Your task to perform on an android device: Go to the Merriam webster Dictionary app & see the examples given
Image 0: 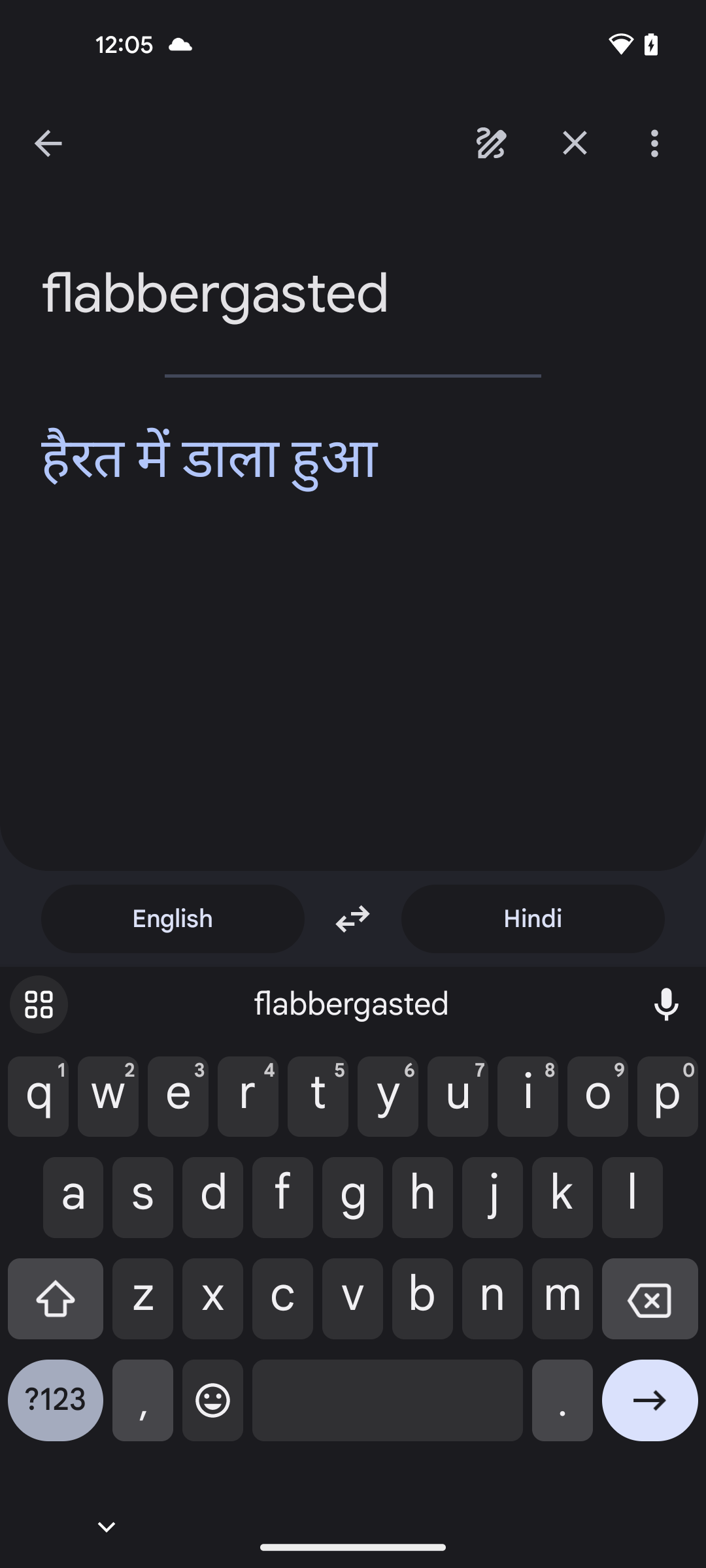
open the Merriam webster Dictionary app
Step 0: open app "Merriam-Webster Dictionary"
Image 1: 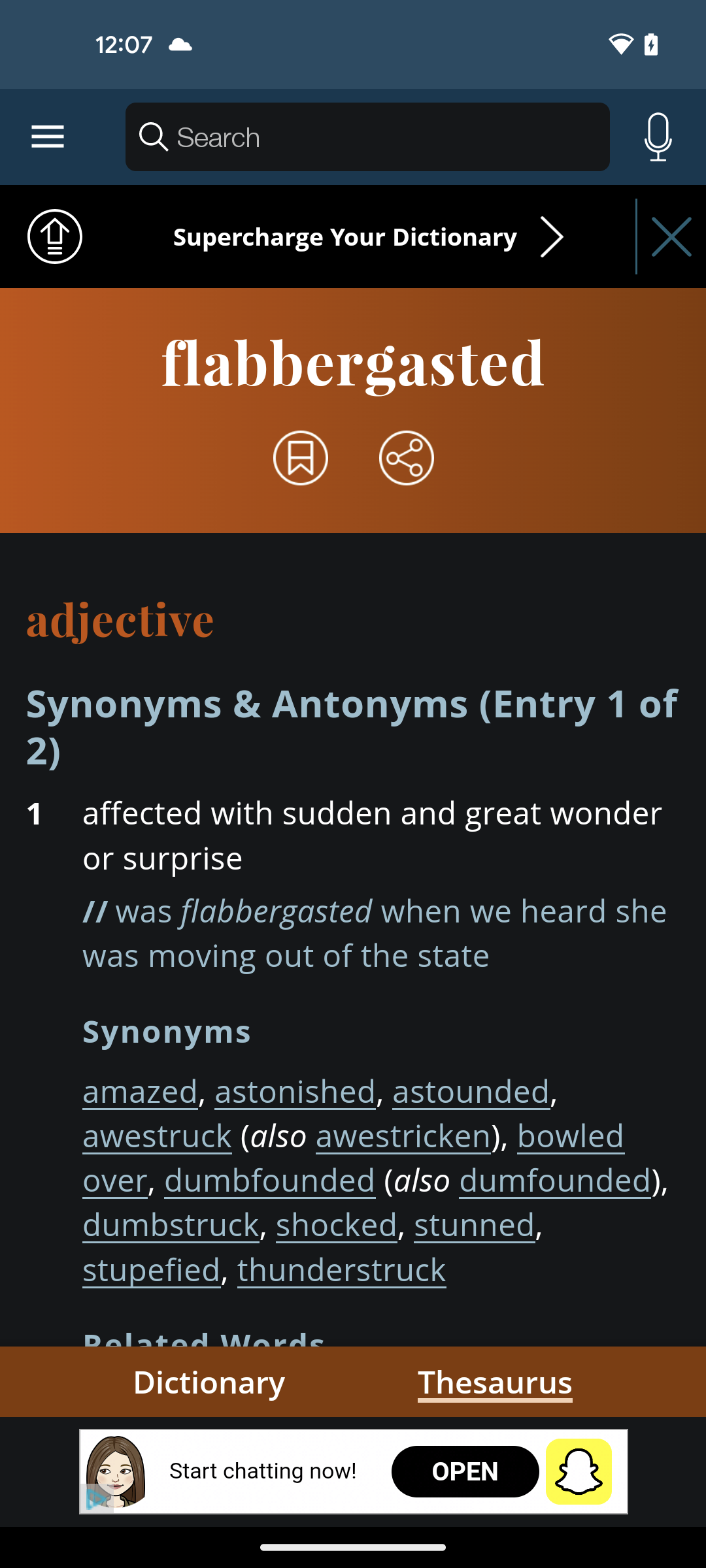
click on the Dictionary option at the bottom left side of the screen
Step 1: click (160, 1400)